Your task to perform on an android device: Setup my account on the cult.fit app.
Image 0: 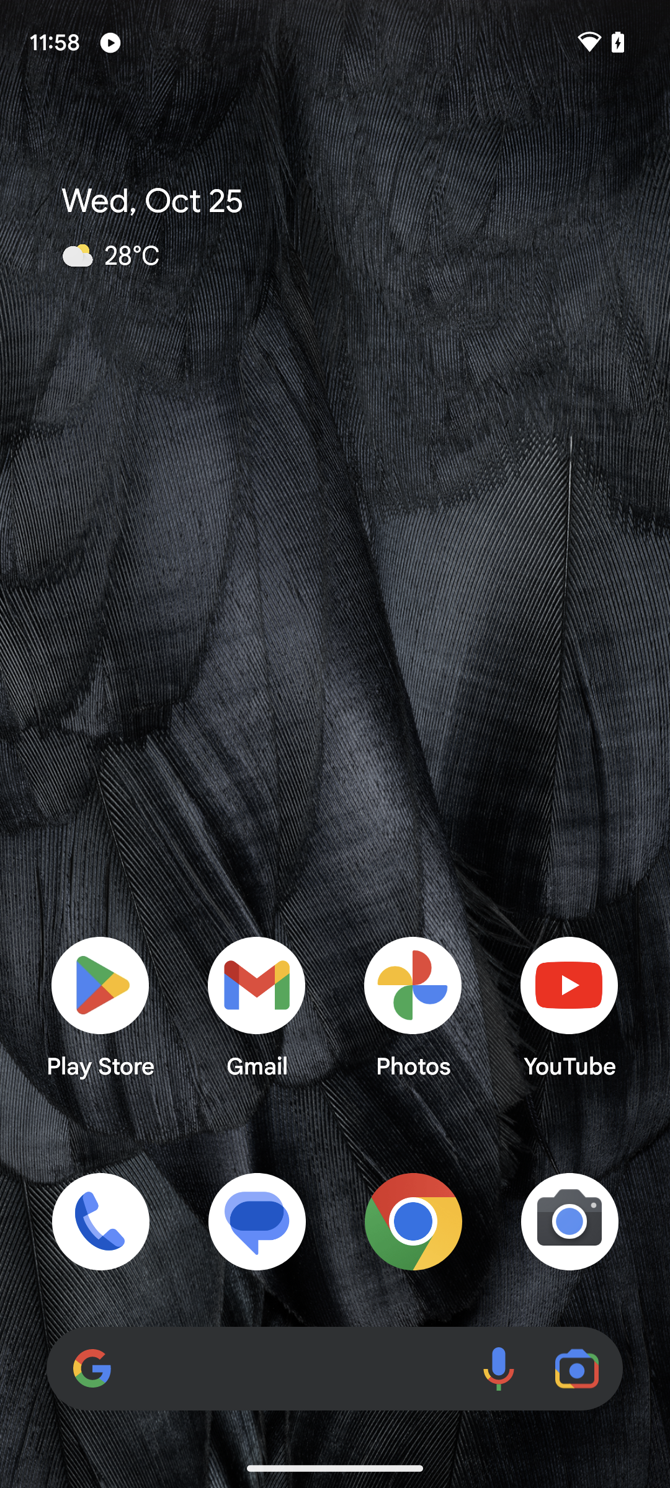
Open the cult.fit app.
Step 0: open app "cult.fit"
Image 1: 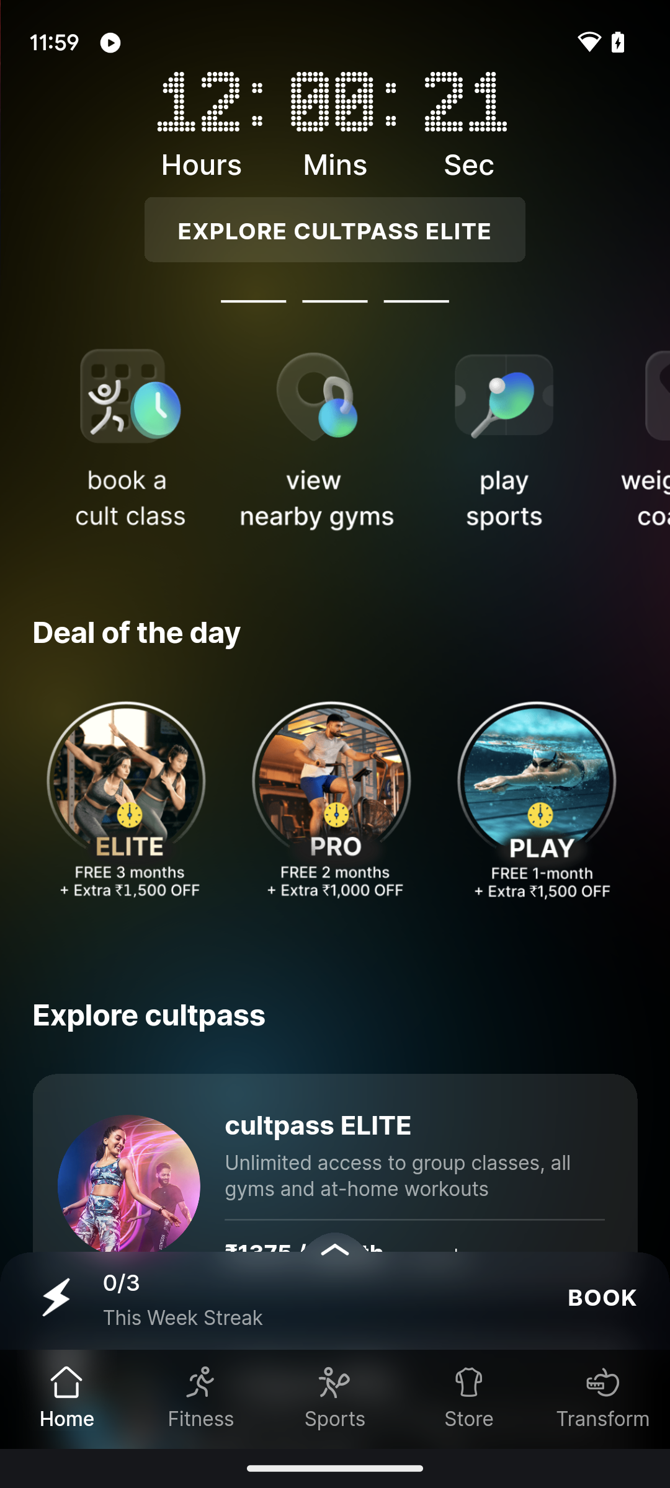
Open the cult.fit app.
Step 1: wait